Your task to perform on an android device: Open the Etsy app and Browse Creating change together 
Image 0: 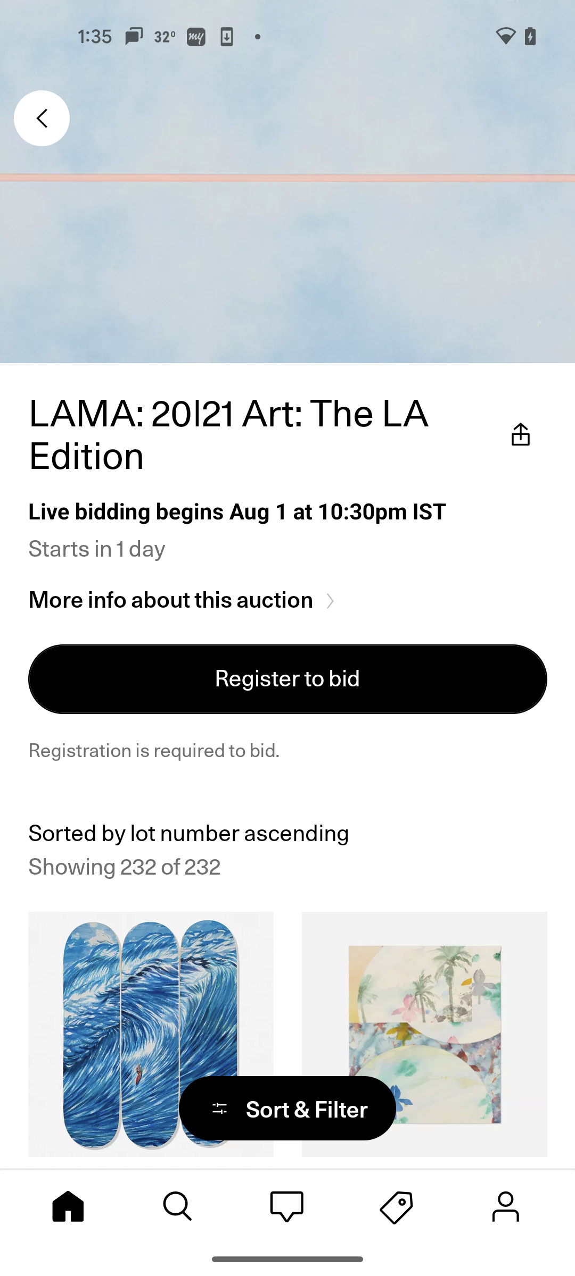
Open the Etsy app
Step 0: open app "Etsy"
Image 1: 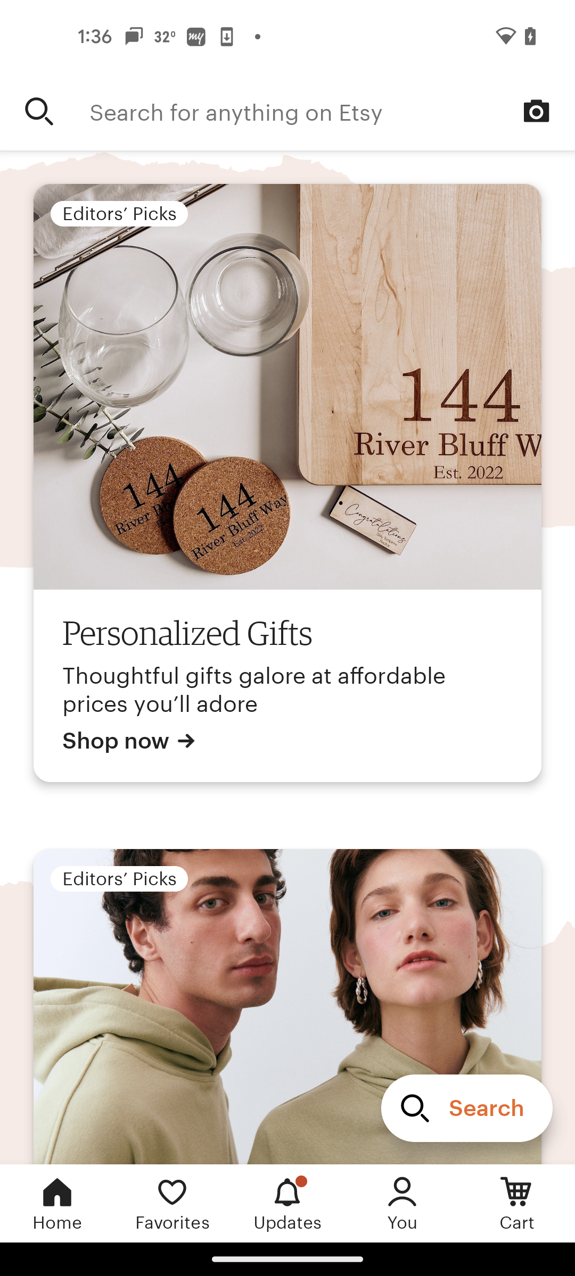
swipe up for more editors pick 
Step 1: scroll down
Image 2: 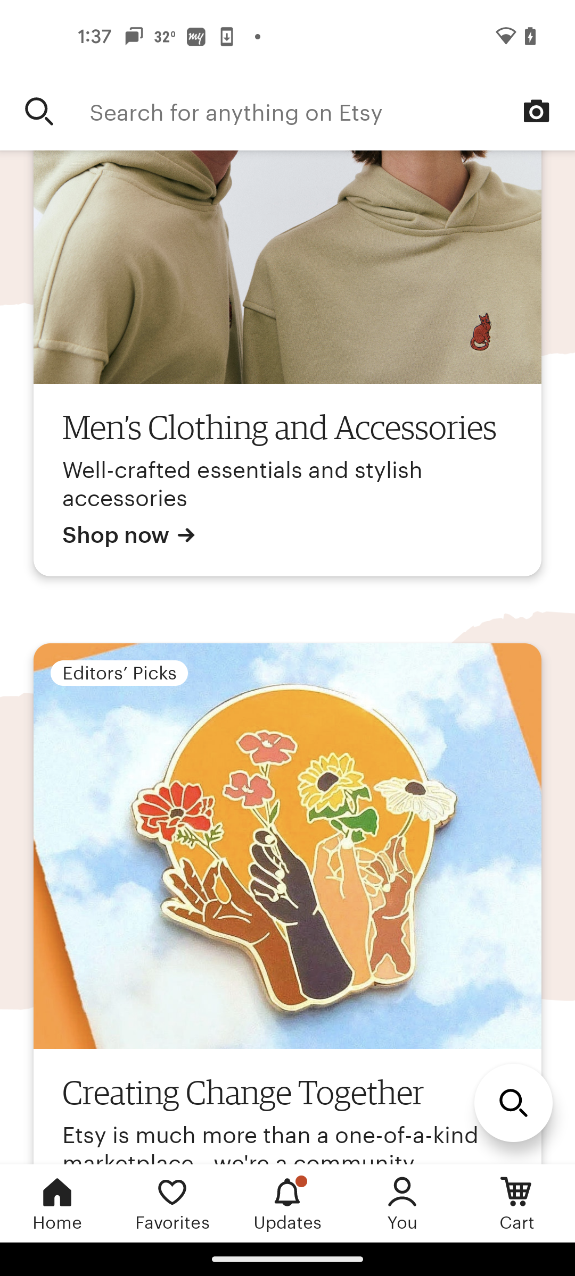
click on Creating change together
Step 2: click (287, 845)